Your task to perform on an android device: I need to replace the sofa because it's broken, so utilize the Etsy app to look for a 3-seater sofa.
Image 0: 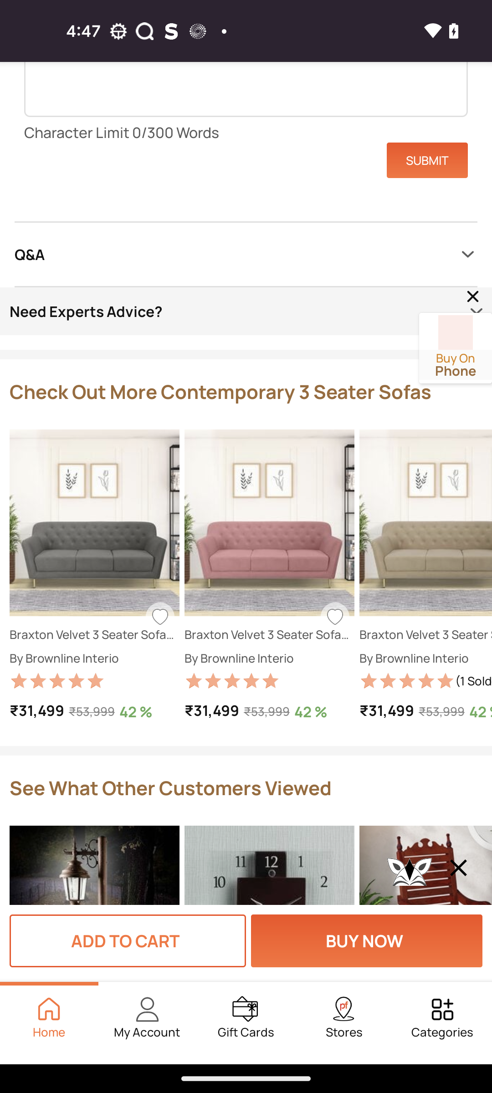
Open the Etsy app
Step 0: open app "Etsy"
Image 1: 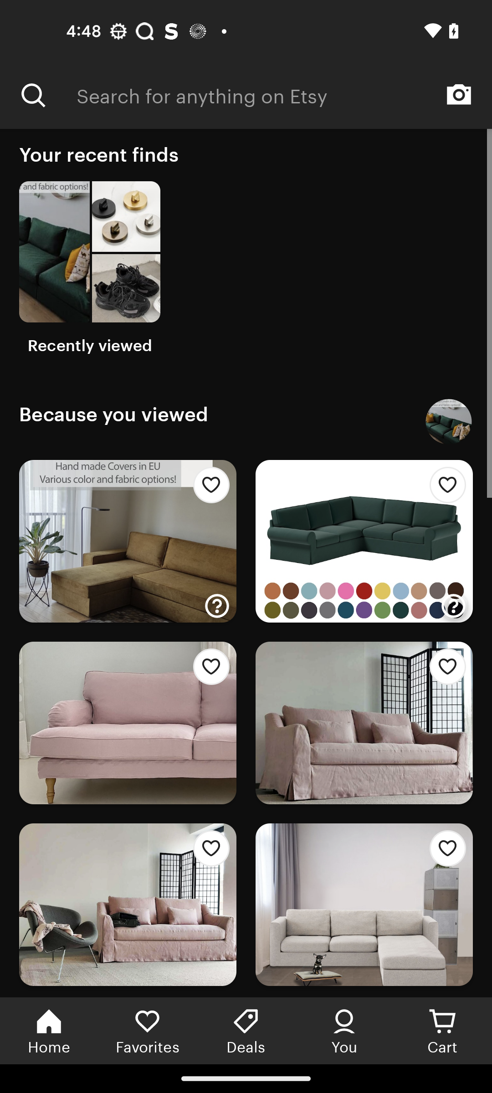
Click on the search bar at the top of the screen
Step 1: click (284, 95)
Image 2: 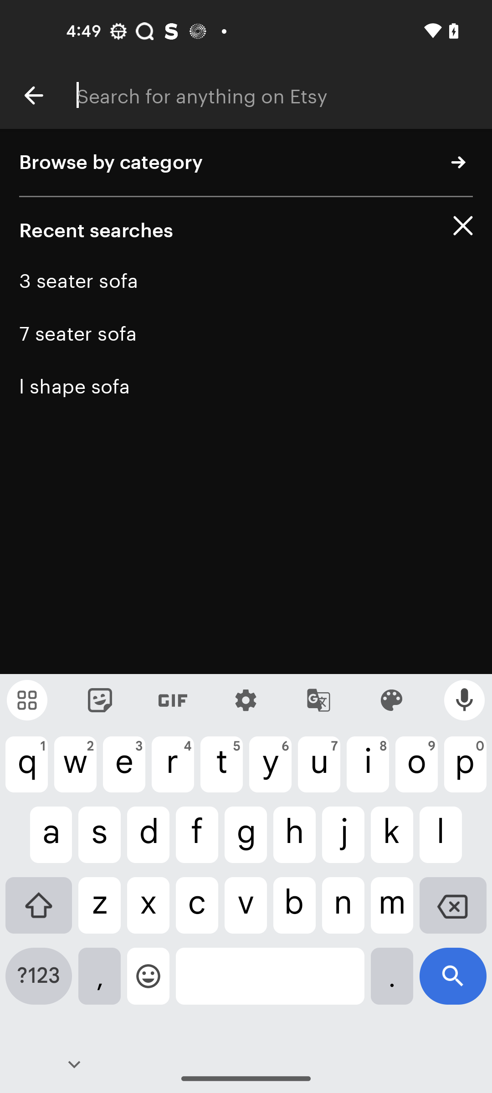
Search for 3 Seater Sofa
Step 2: type "3 Seater Sofa"
Image 3: 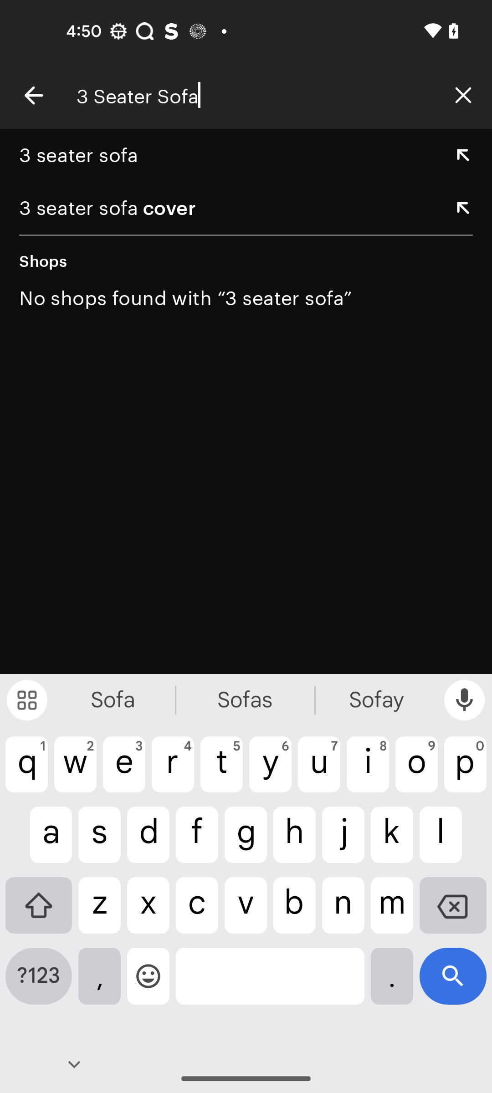
Click on the search icon at the bottom right corner
Step 3: click (453, 983)